Your task to perform on an android device: I am planning to stay in France next week and search for a hotel from October 25 to October 28 for two adults in France on Booking.com.
Image 0: 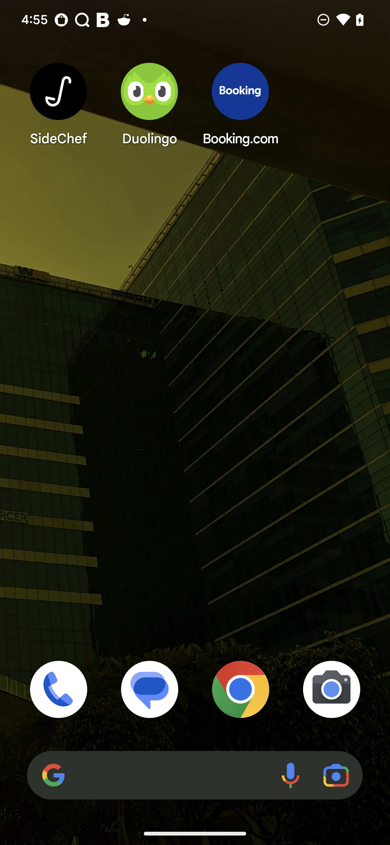
Open booking.com app
Step 0: open app "Booking.com"
Image 1: 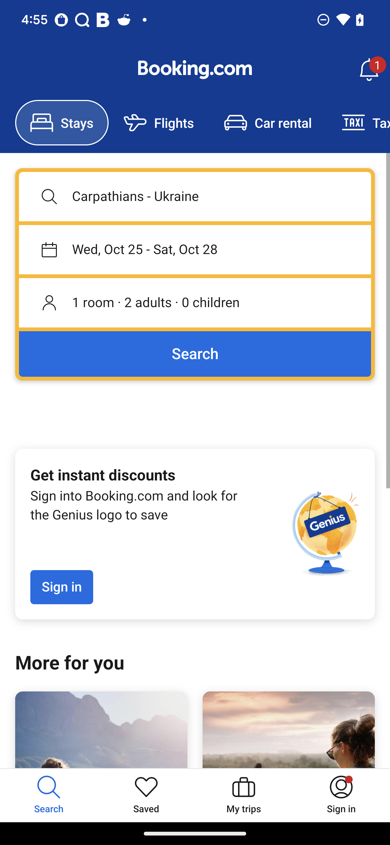
Click on the search bar
Step 1: click (195, 197)
Image 2: 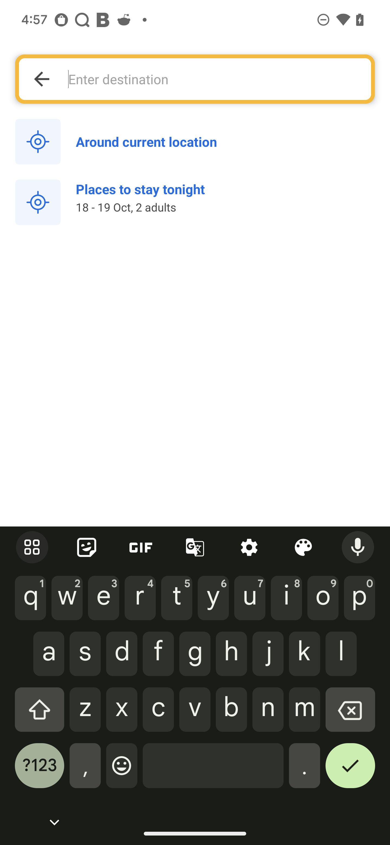
Type France in the search bar
Step 2: type "France"
Image 3: 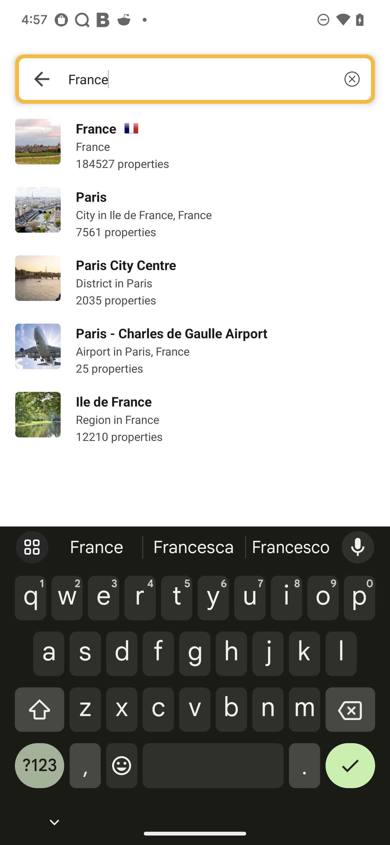
Click on the france option
Step 3: click (107, 128)
Image 4: 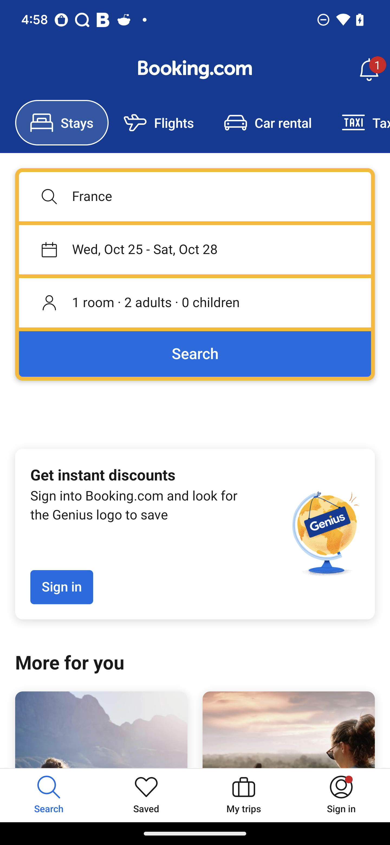
Click on the search icon
Step 4: click (195, 274)
Image 5: 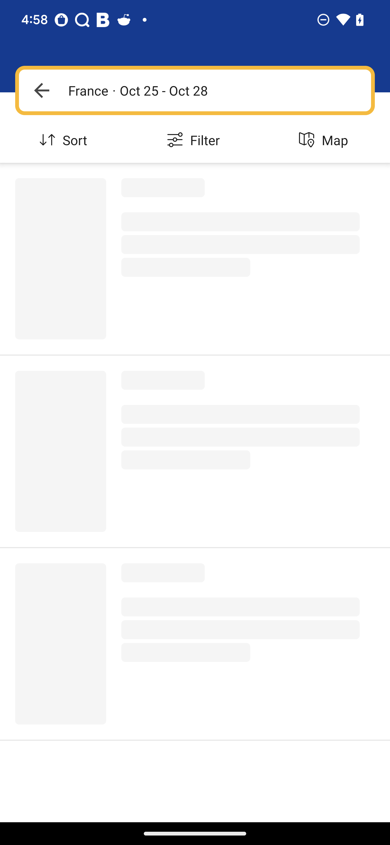
Click on the search icon
Step 5: wait